Your task to perform on an android device: Open the ClockBuddy app and set the timer for 10 minutes.
Image 0: 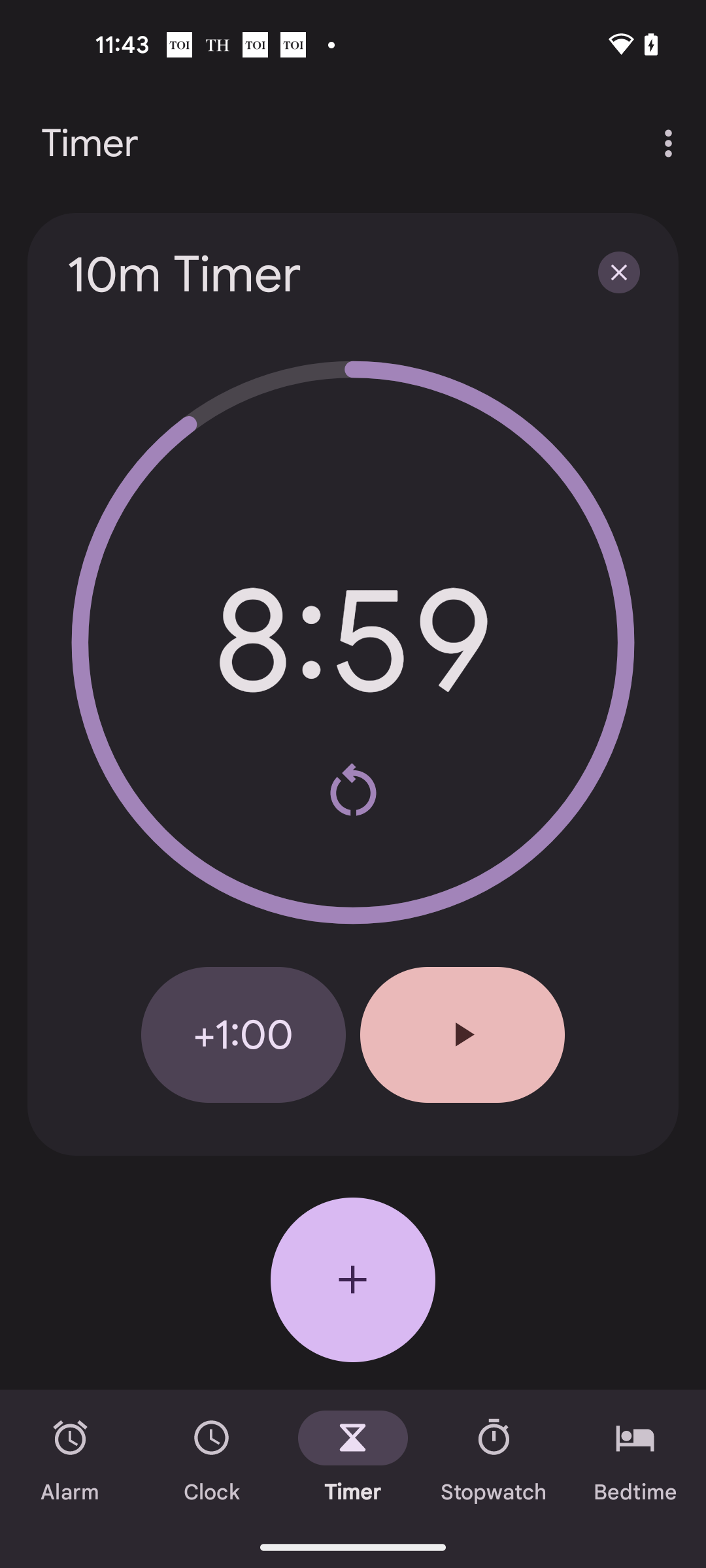
Open the ClockBuddy app
Step 0: open app "ClockBuddy"
Image 1: 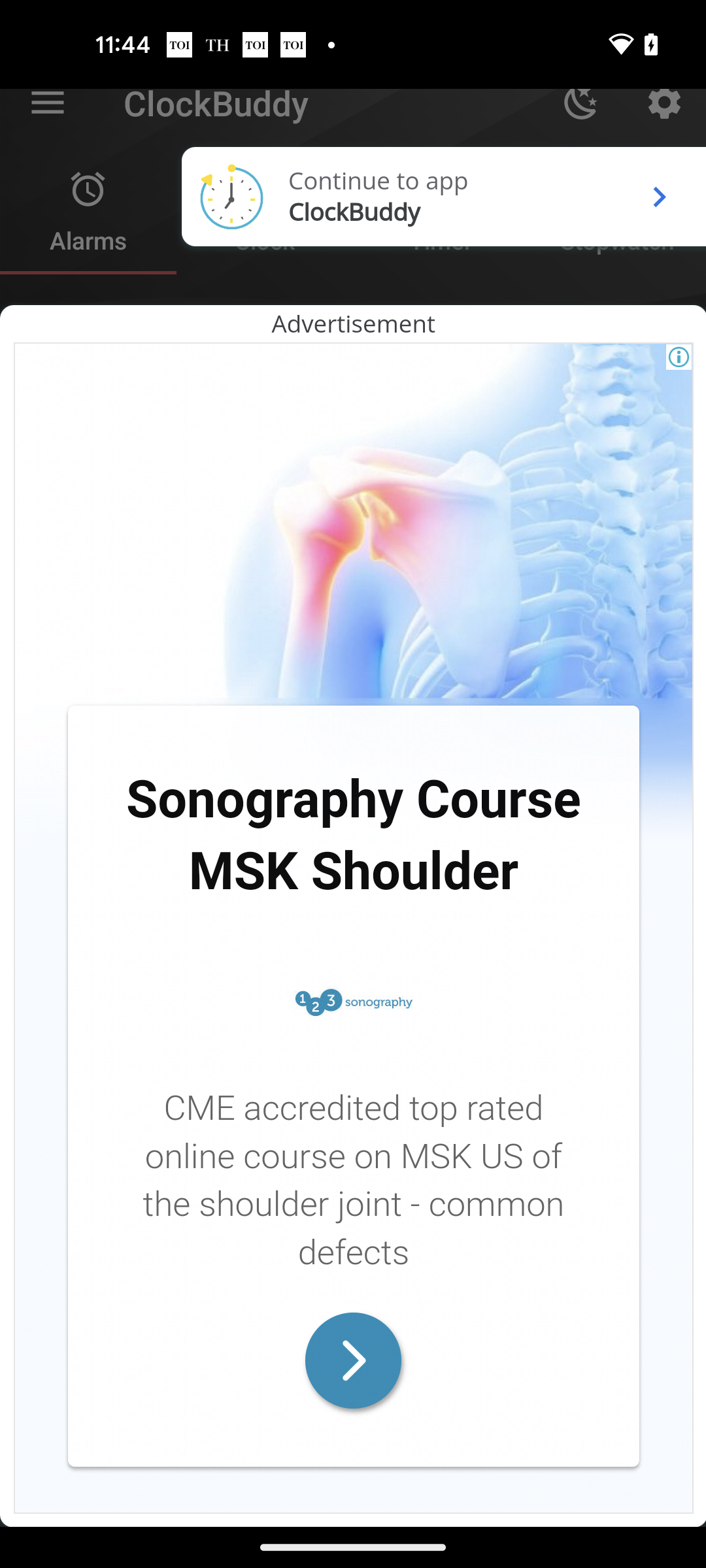
Click on the Continue to app
Step 1: click (378, 181)
Image 3: 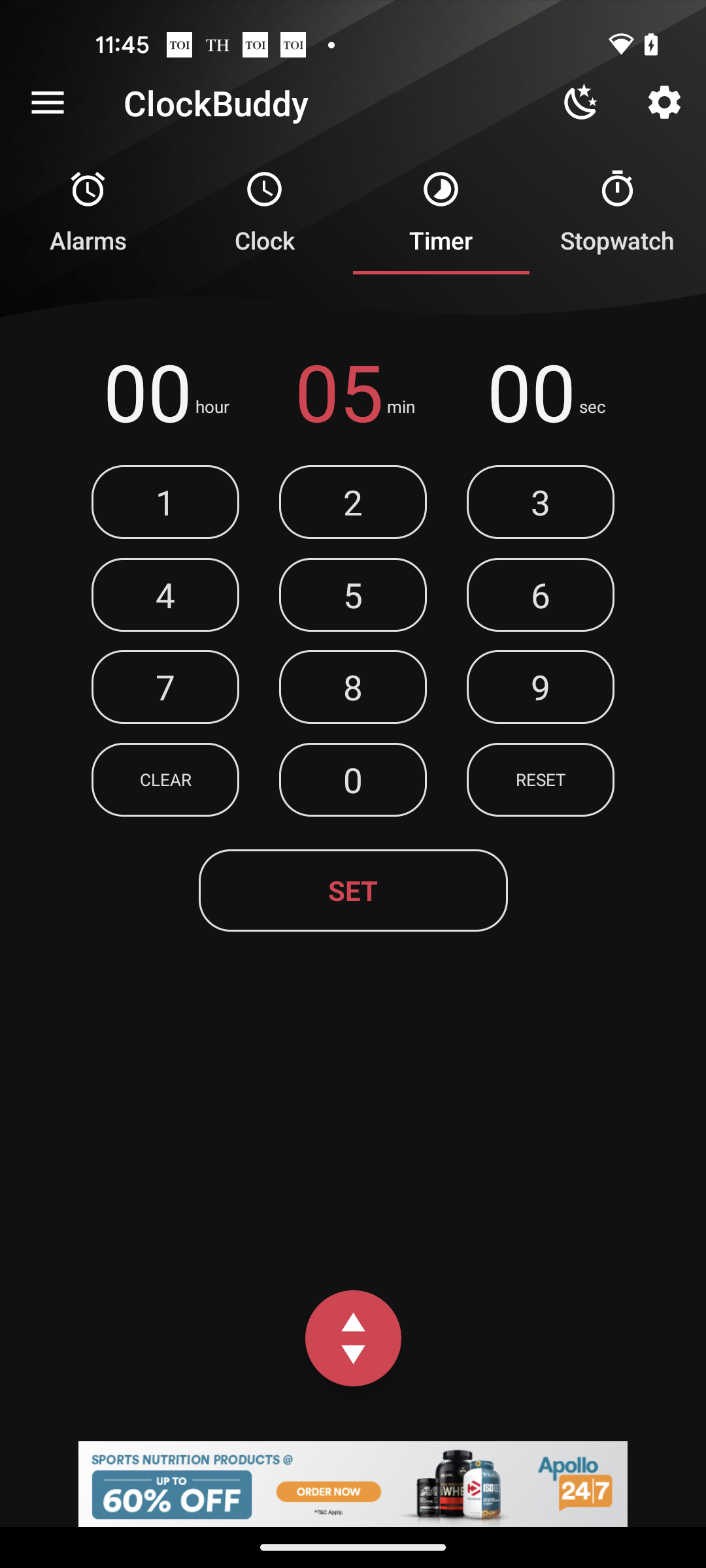
Click on the minutes section
Step 3: click (339, 391)
Image 6: 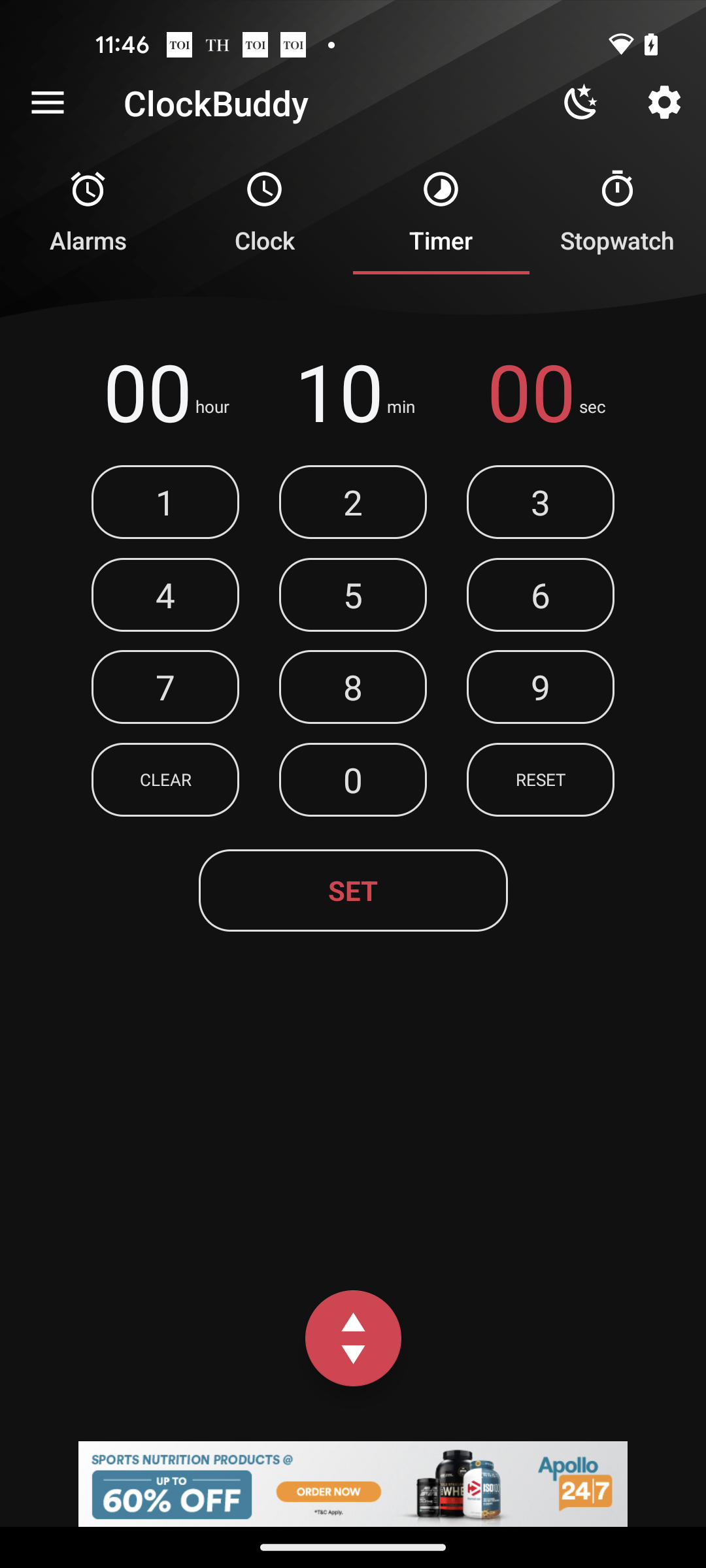
Click on the SET button
Step 6: click (353, 890)
Image 7: 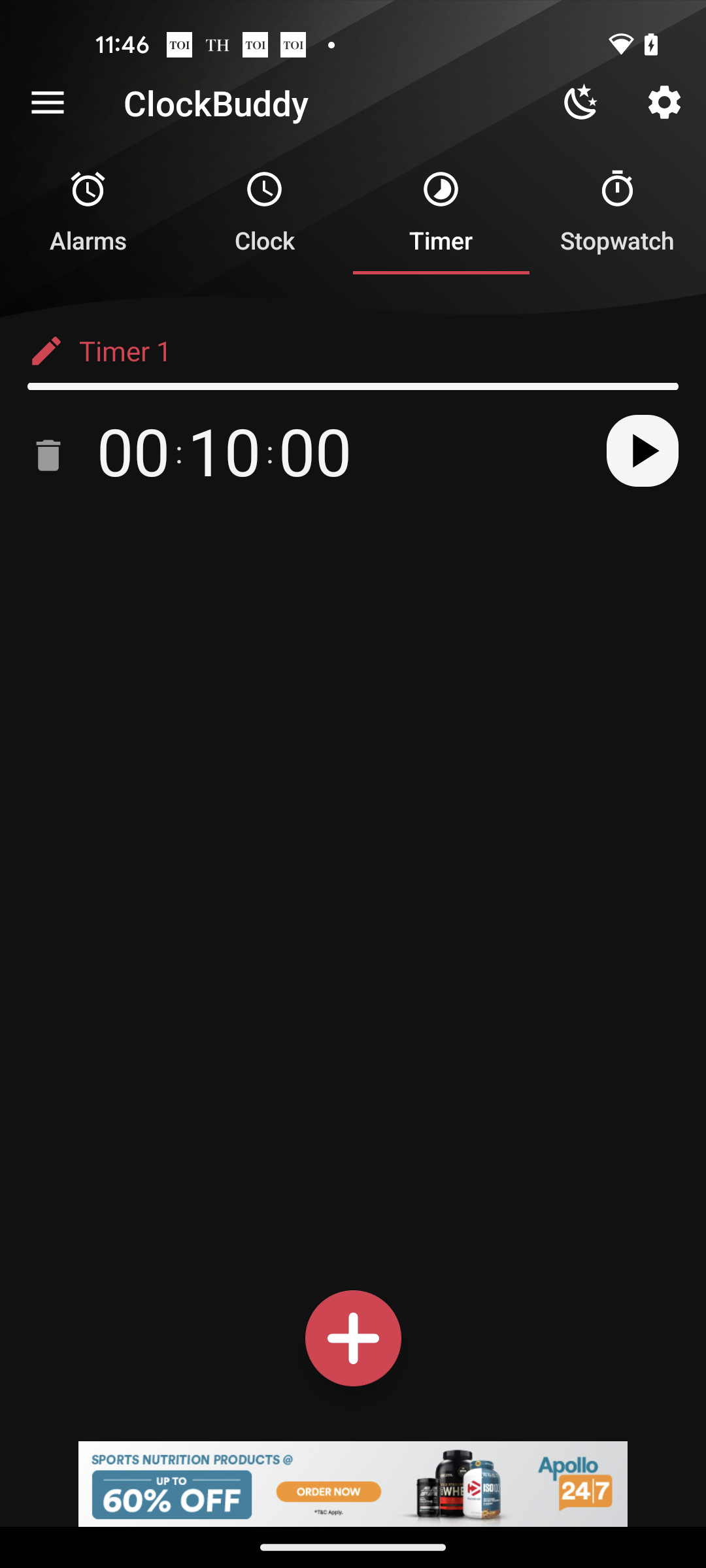
Click on the start button
Step 7: click (645, 446)